Your task to perform on an android device: I wanted to view the recipe for the lemon cake with blueberries in the Kitchen Stories app.
Image 0: 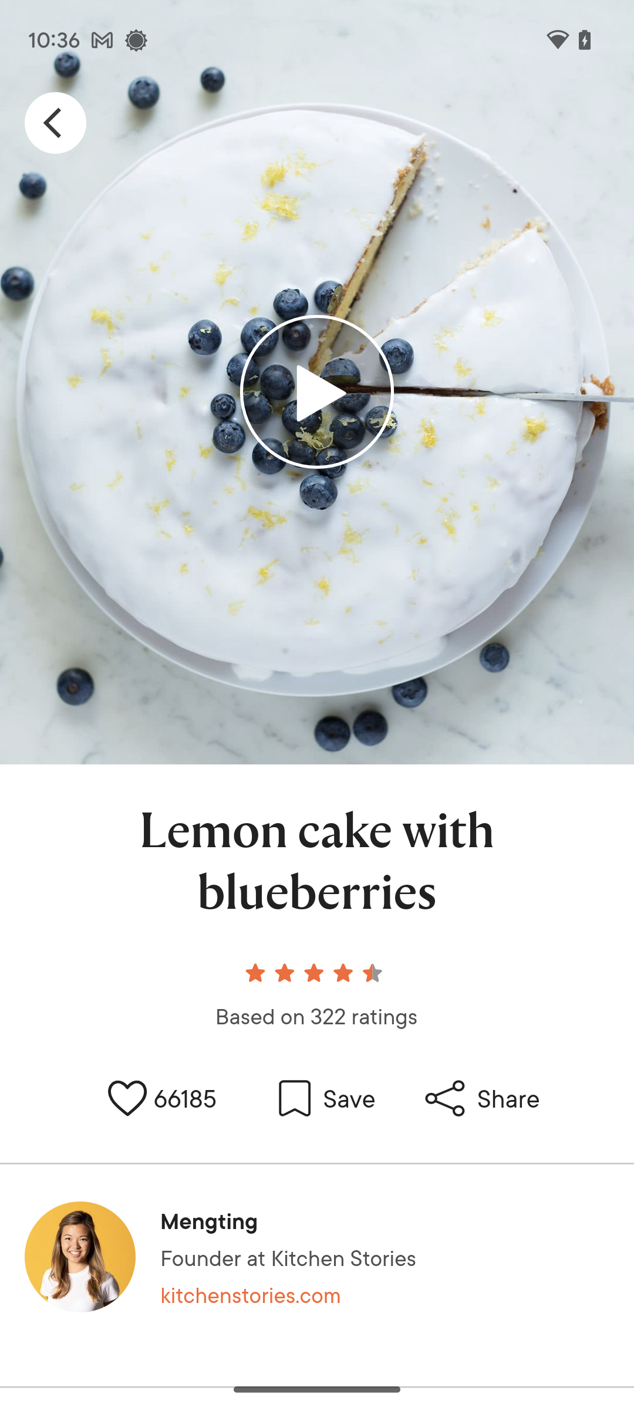
Scroll up on the screen to view the recipe.
Step 0: scroll down
Image 1: 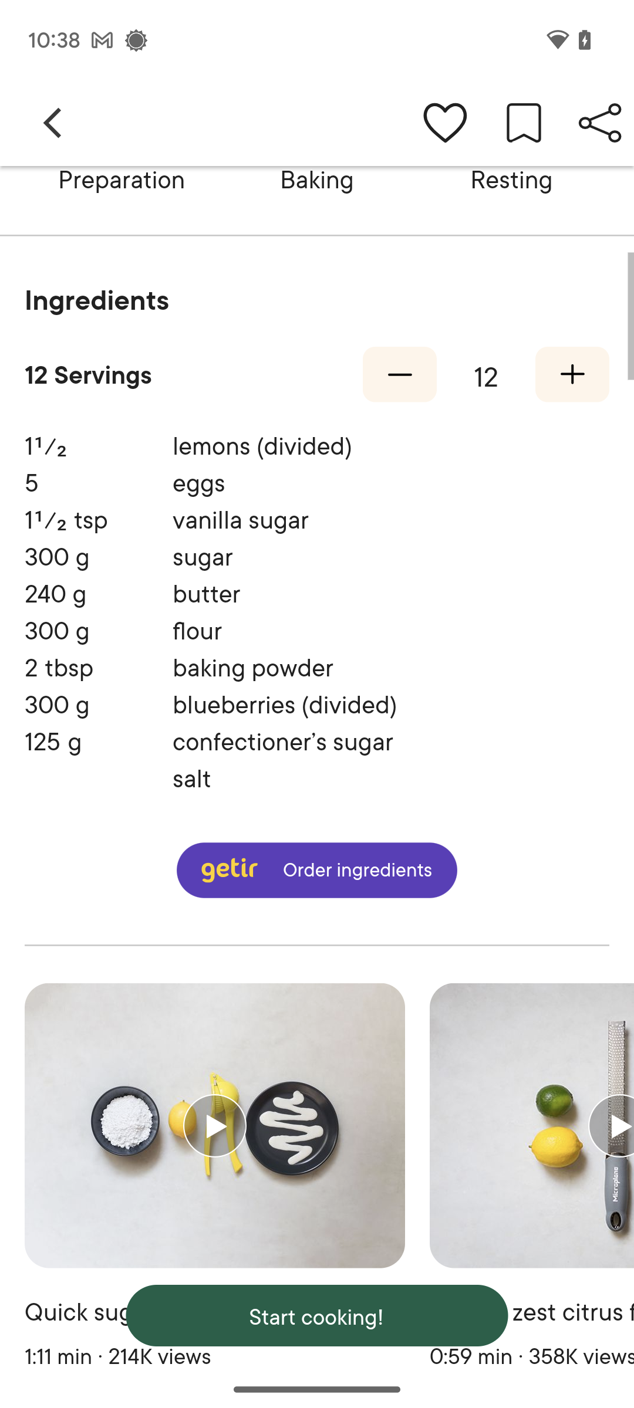
Scroll up on the screen to view the recipe.
Step 1: scroll down
Image 2: 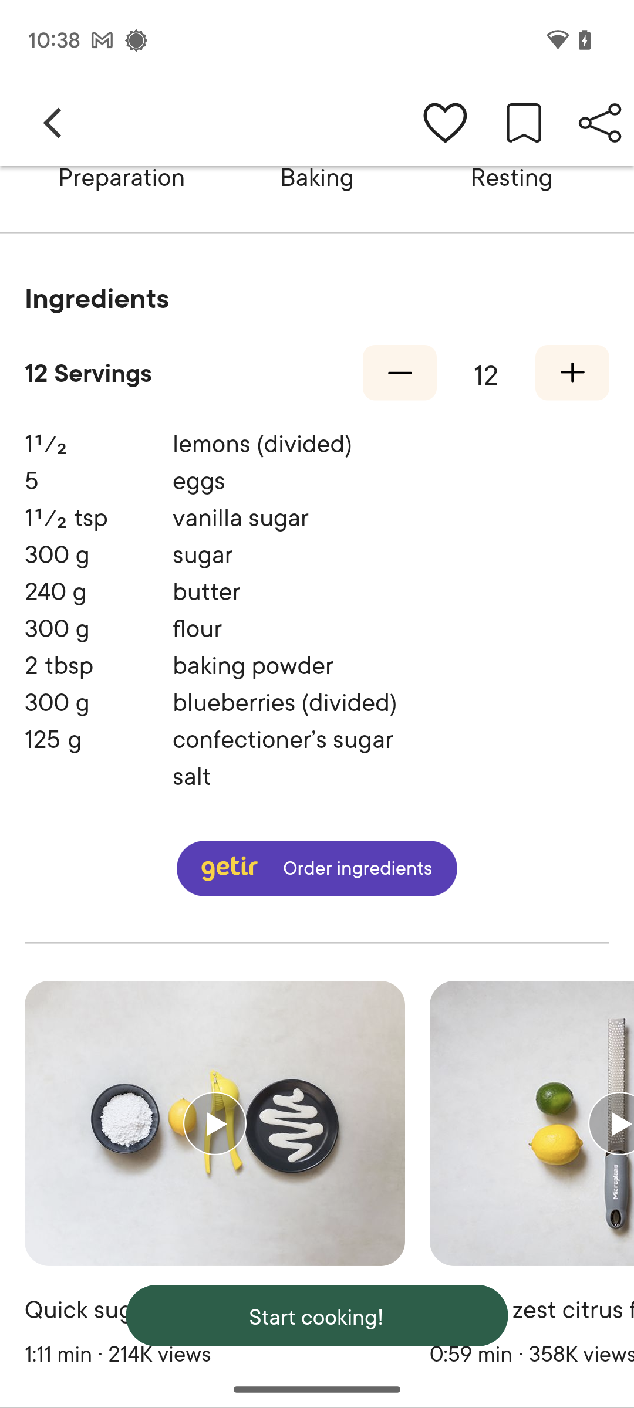
Scroll up on the screen to view the recipe.
Step 2: scroll down
Image 3: 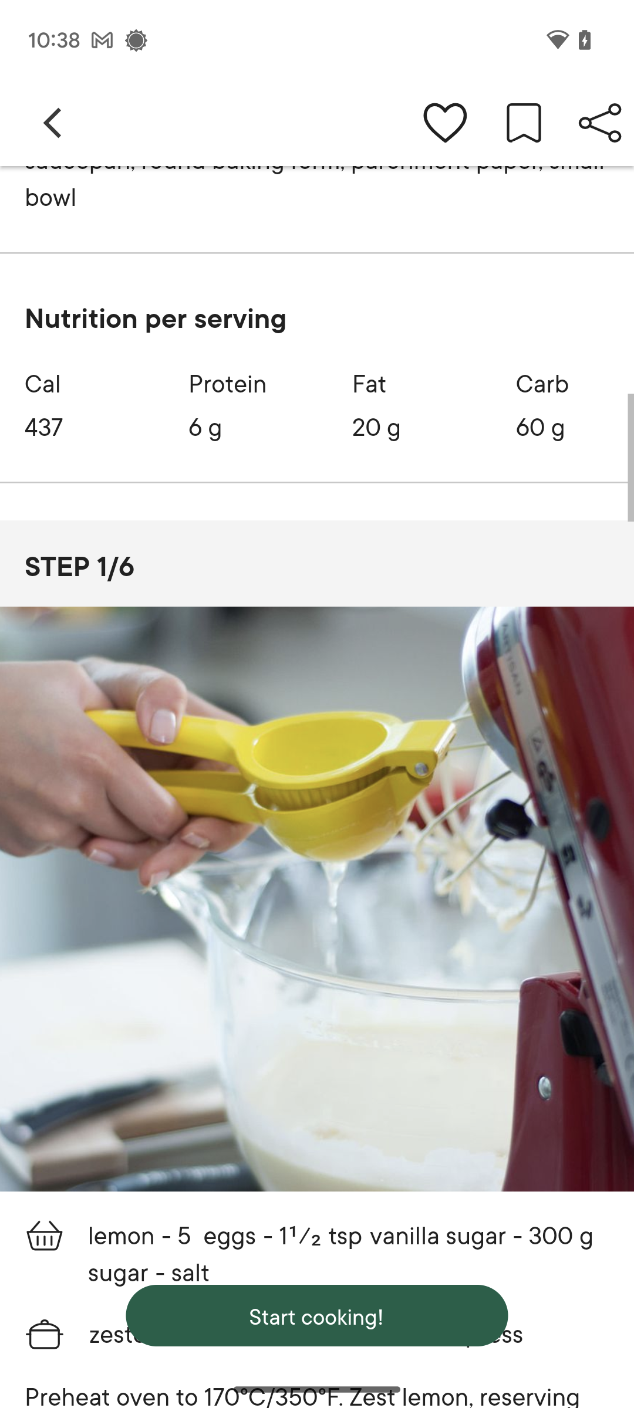
Scroll up on the screen to view the recipe.
Step 3: scroll down
Image 4: 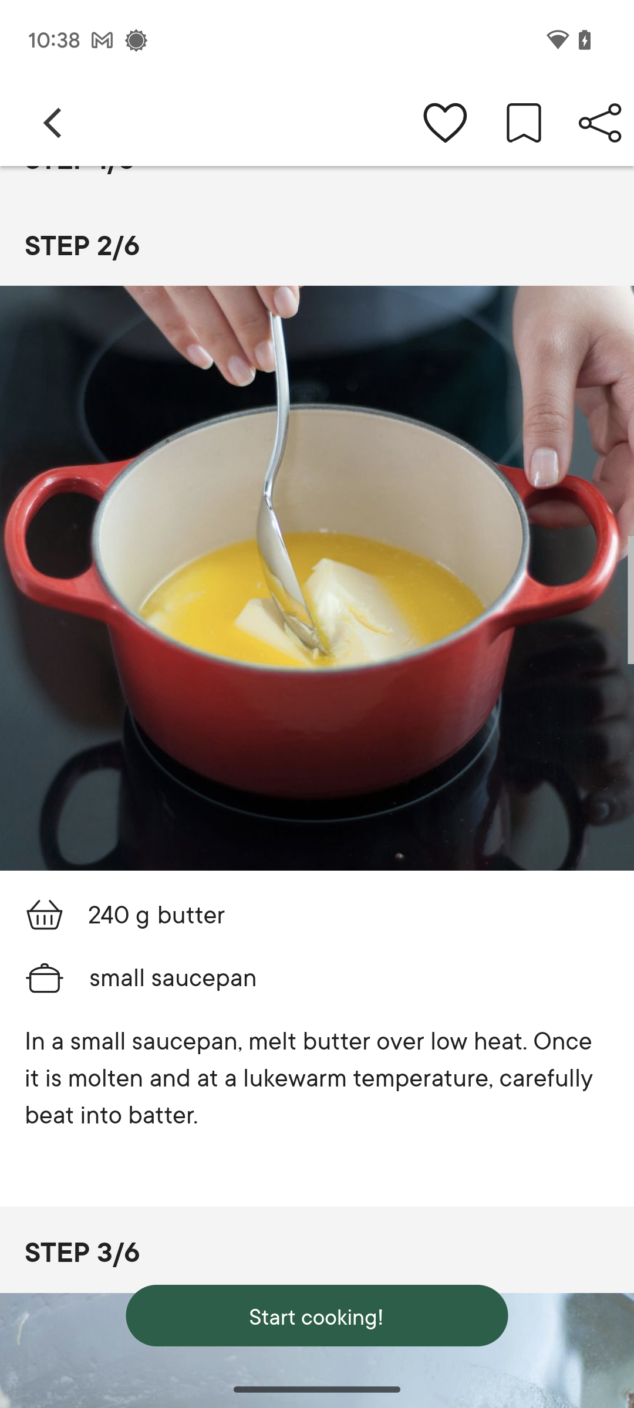
Scroll up on the screen to view the recipe.
Step 4: scroll down
Image 5: 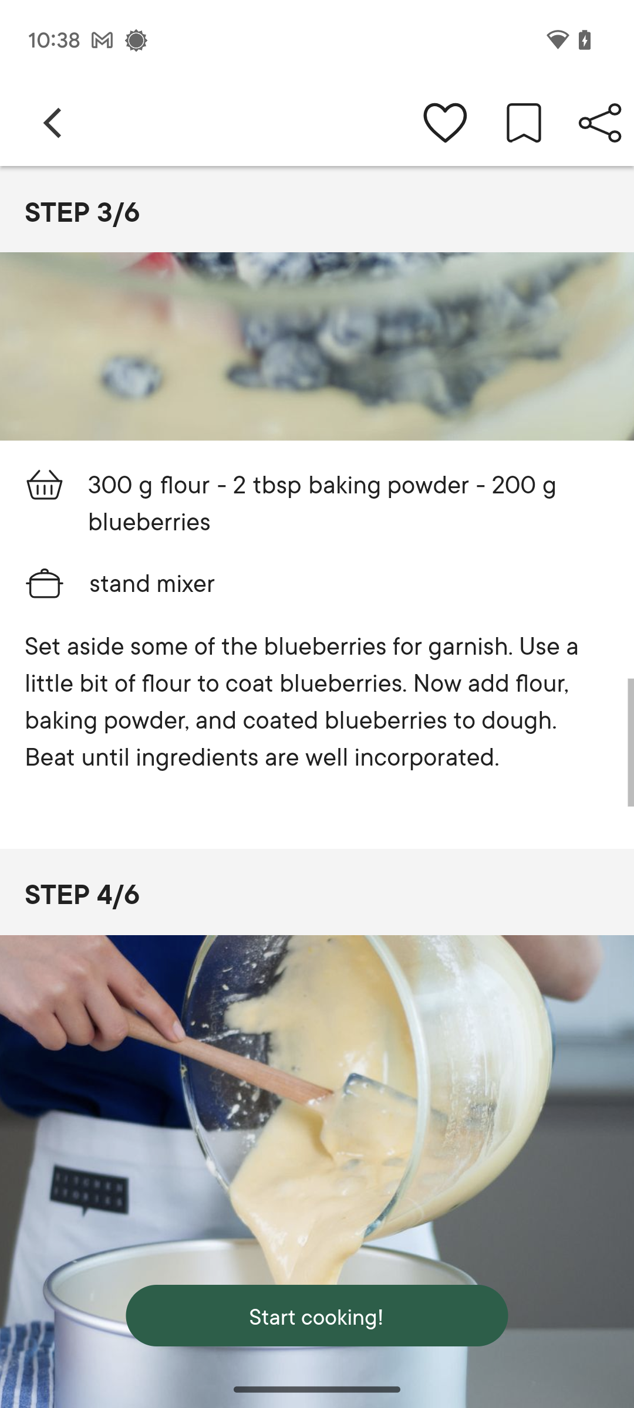
Scroll up on the screen to view the recipe.
Step 5: scroll down
Image 6: 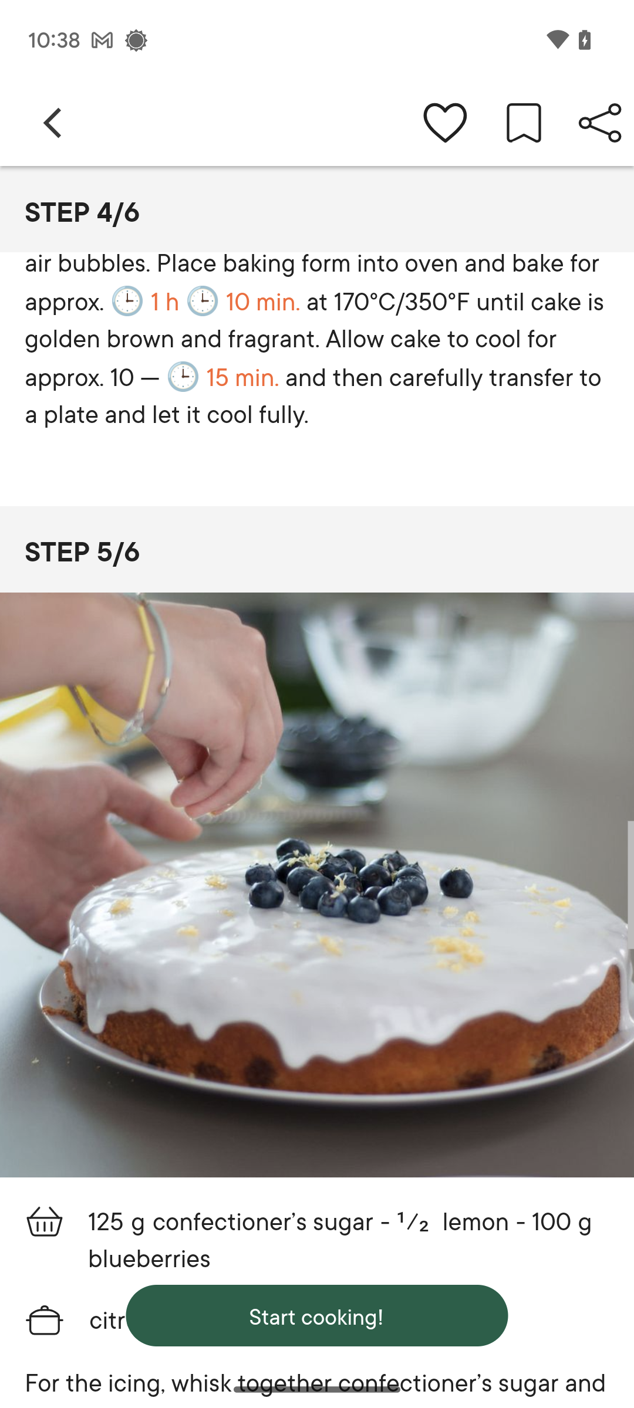
Scroll up on the screen to view the recipe.
Step 6: scroll down
Image 7: 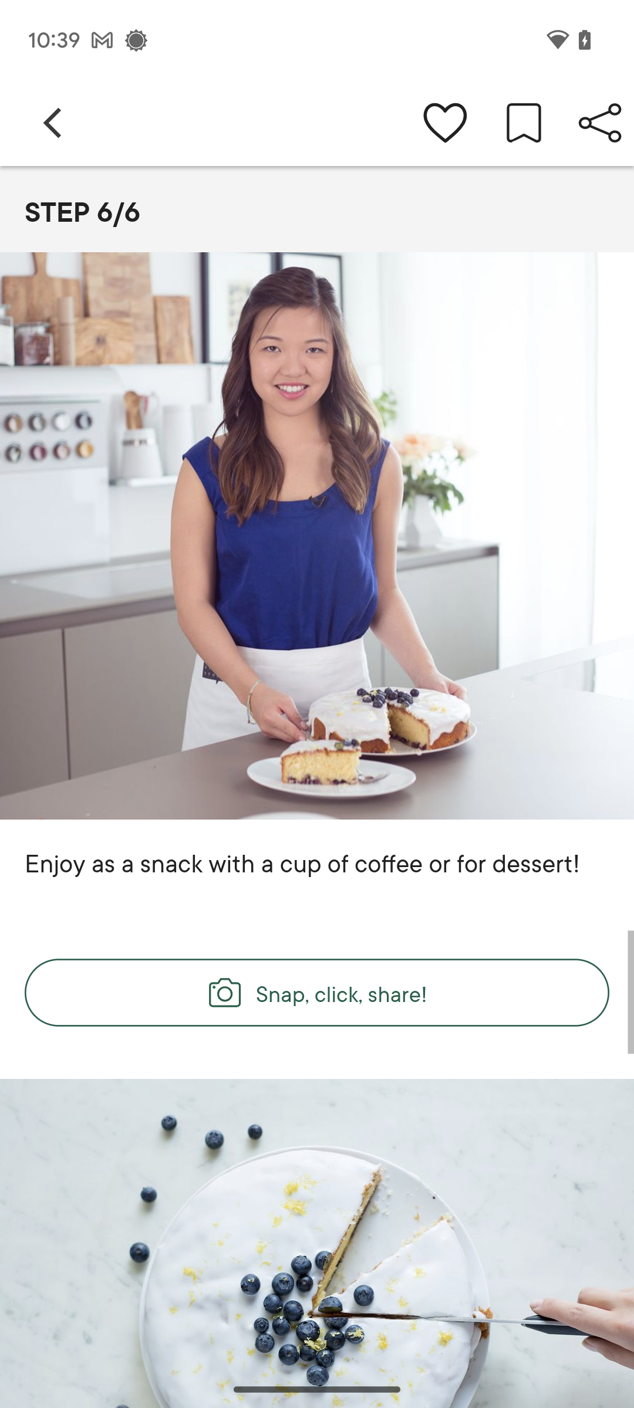
Scroll up on the screen to view the recipe.
Step 7: scroll down